Your task to perform on an android device: Search for the tomorrowland file by using the Onedrive app.
Image 0: 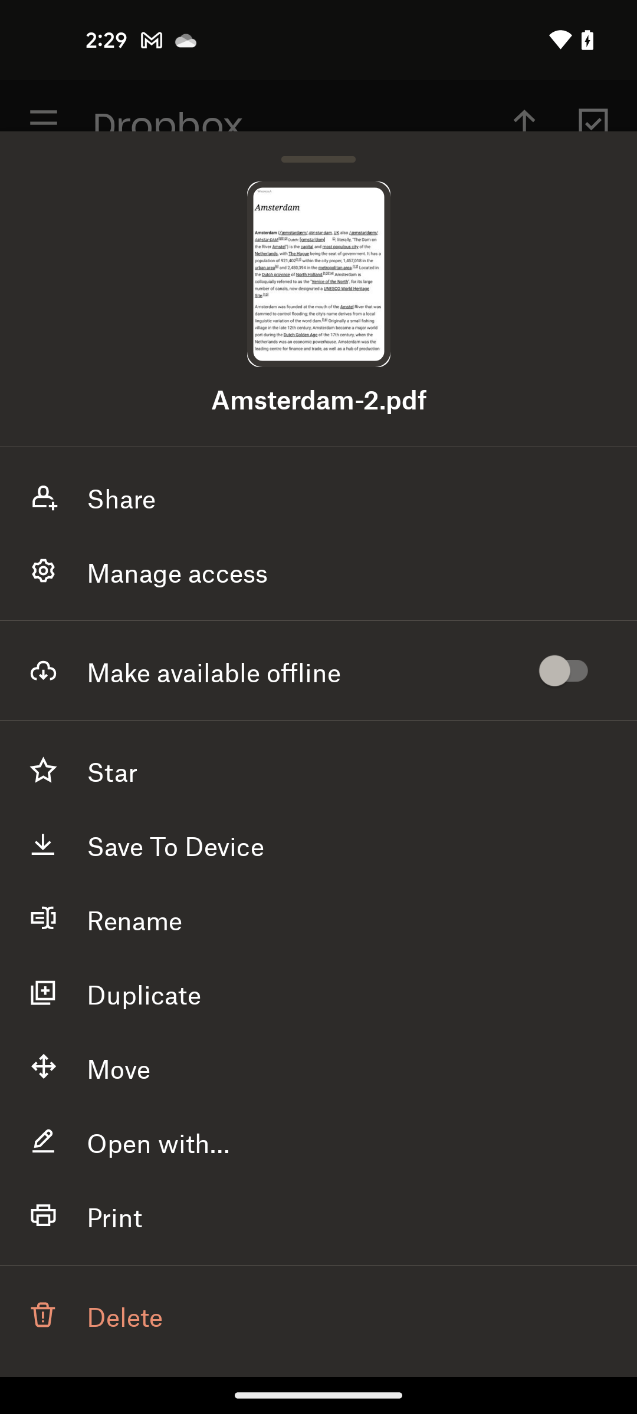
Open the onedrive app
Step 0: open app "OneDrive"
Image 1: 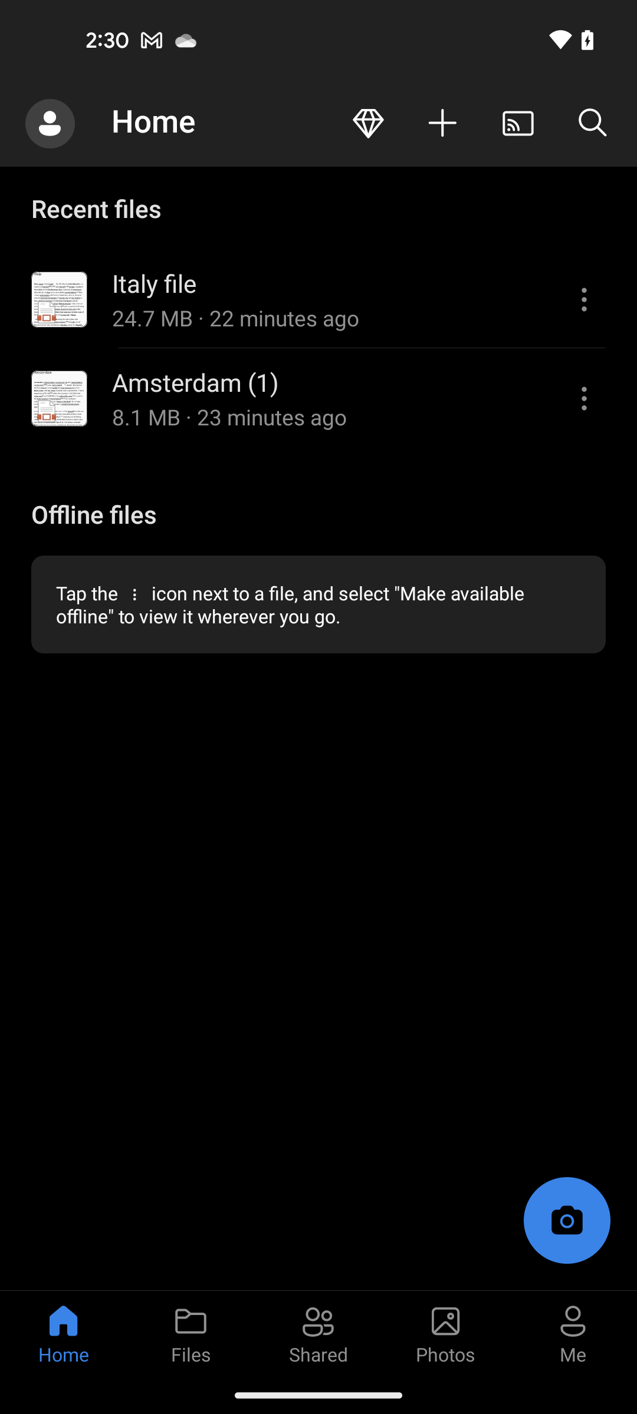
Tap on the search icon at the top right corner of the screen
Step 1: click (593, 123)
Image 2: 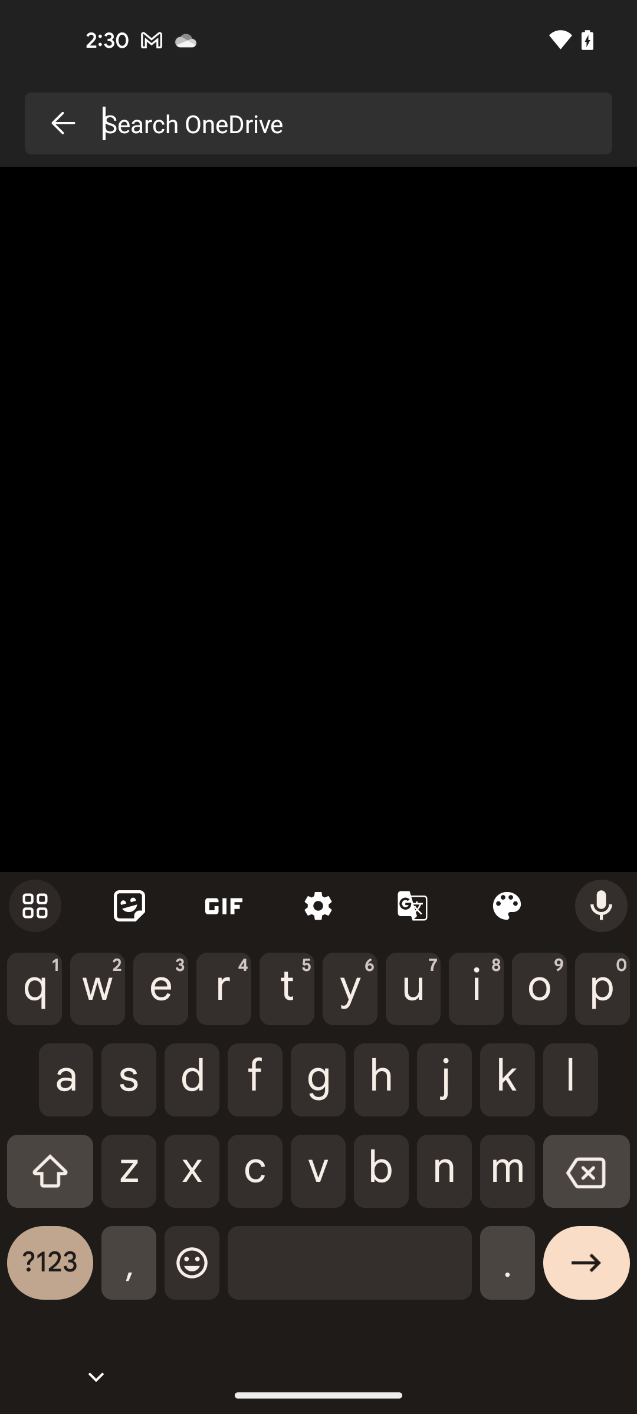
Search for the tomorrowland file
Step 2: wait
Image 3: 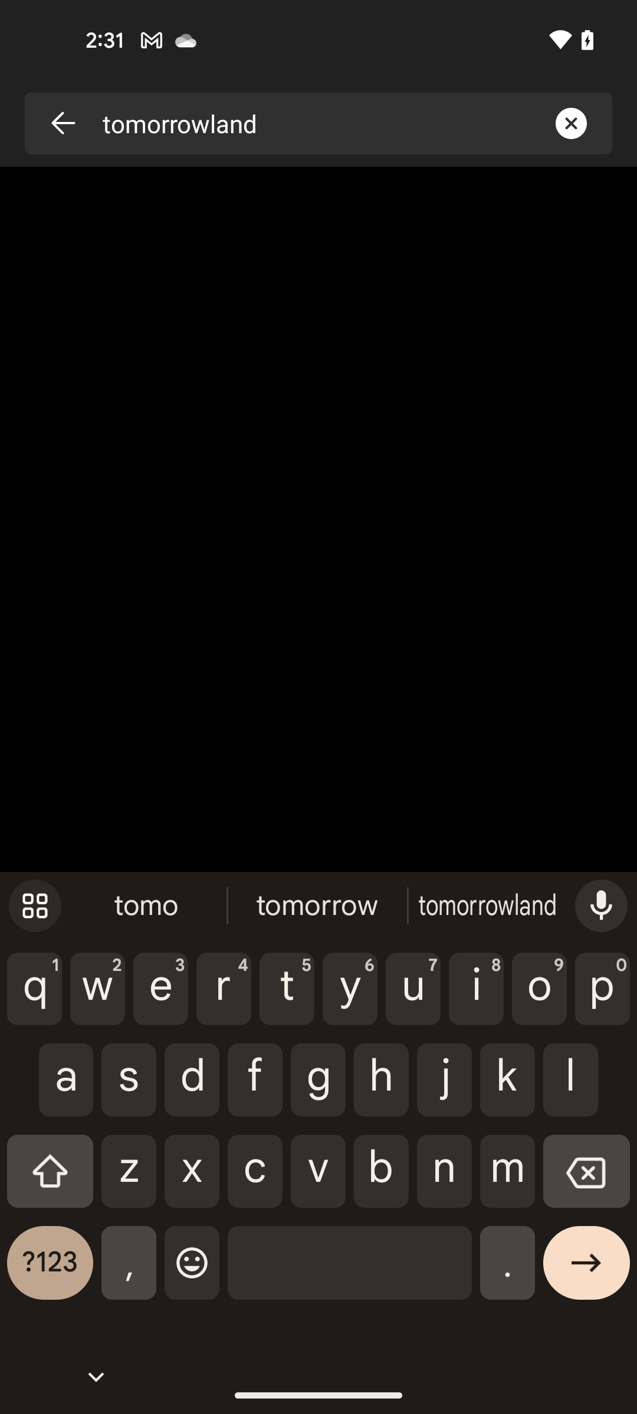
Tap on the next arrow icon at the bottom right corner of the screen
Step 3: click (586, 1271)